Your task to perform on an android device: Save the first slide of the certified management accountant presentation on Google Slides.
Image 0: 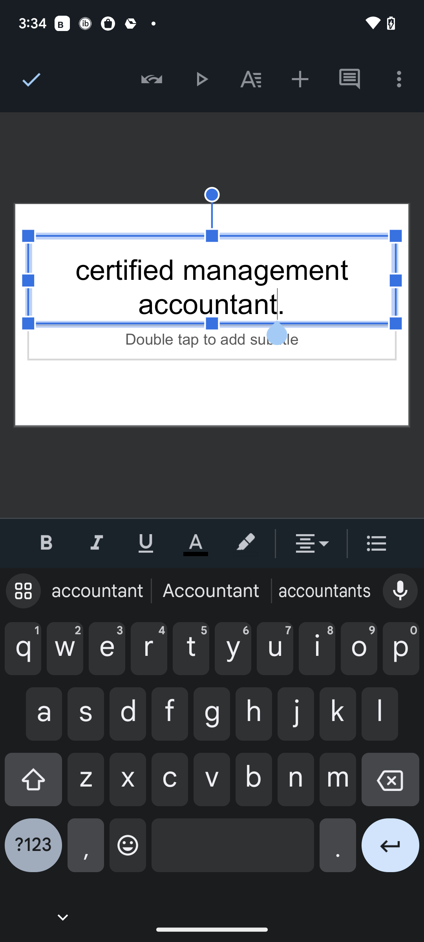
Click on the tick icon at the top left corner of the screen.
Step 0: click (29, 79)
Image 1: 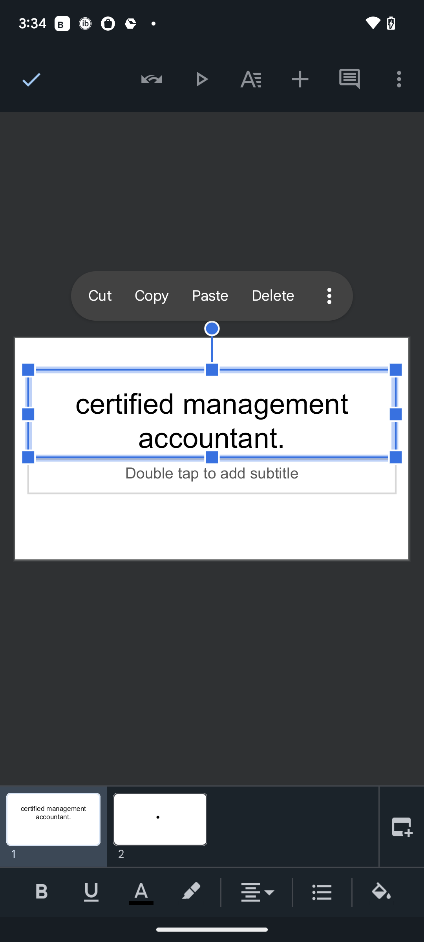
Click on the tick icon at the top left corner of the screen.
Step 1: click (29, 79)
Image 2: 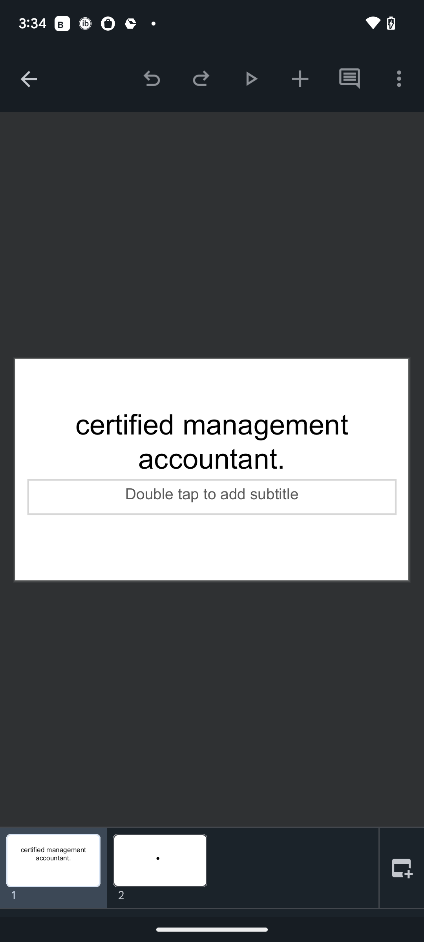
Click on the tick icon at the top left corner of the screen.
Step 2: click (29, 79)
Image 3: 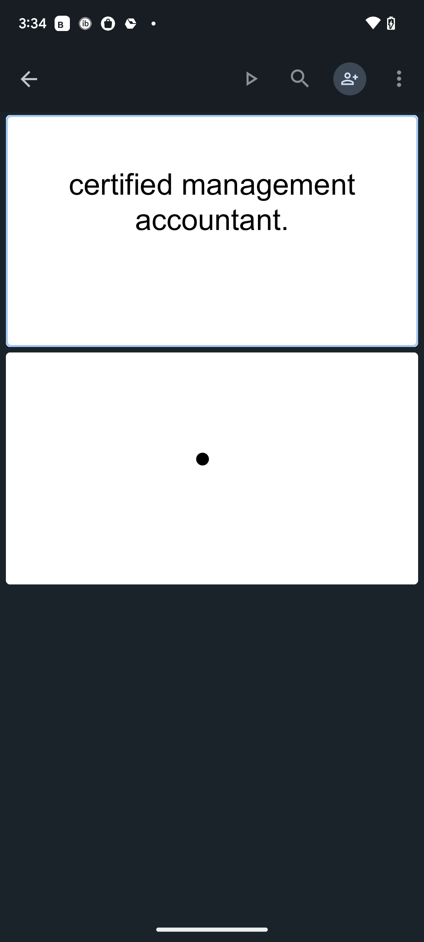
Click on the tick icon at the top left corner of the screen.
Step 3: click (29, 79)